Your task to perform on an android device: Open the AllTrails enter the location Gurgaon and show the list of trails in gurgaon
Image 0: 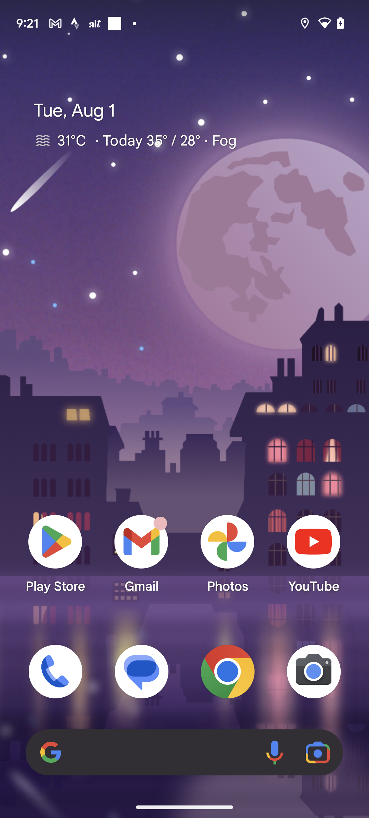
Open the AllTrails
Step 0: open app "AllTrails"
Image 1: 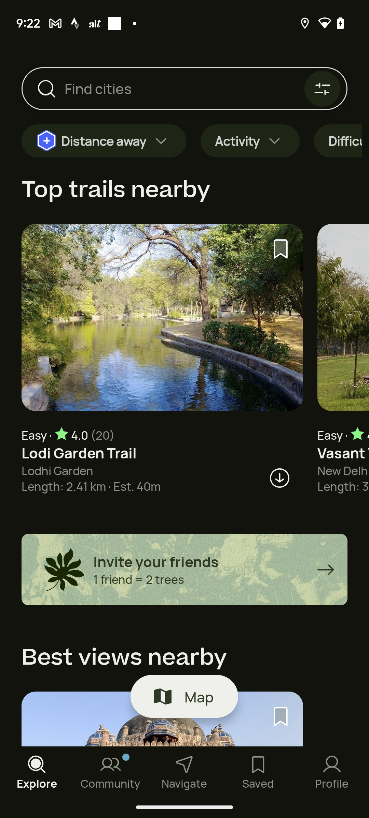
Click on the search bar at the top of the screen 
Step 1: click (197, 88)
Image 2: 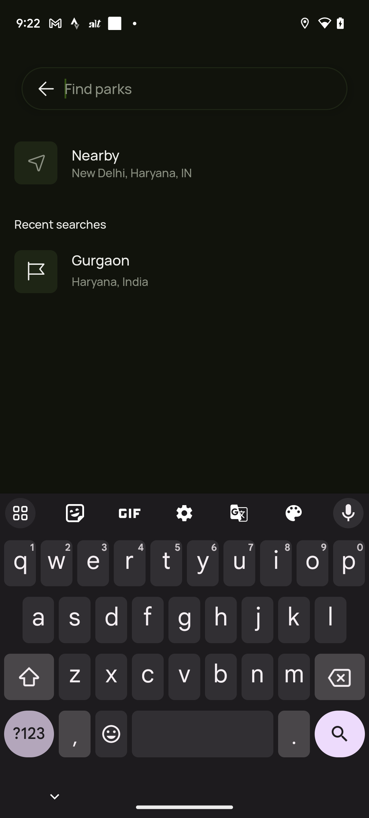
Type gurgaon in search section
Step 2: type "Gurgaon"
Image 4: 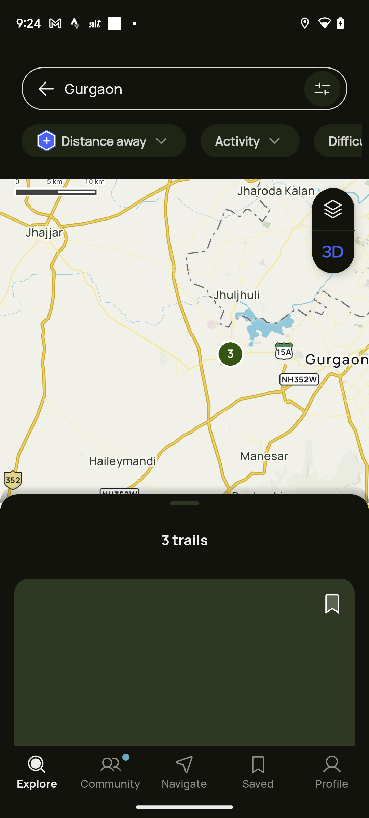
Swipe up on the 3 trails
Step 4: scroll down
Image 5: 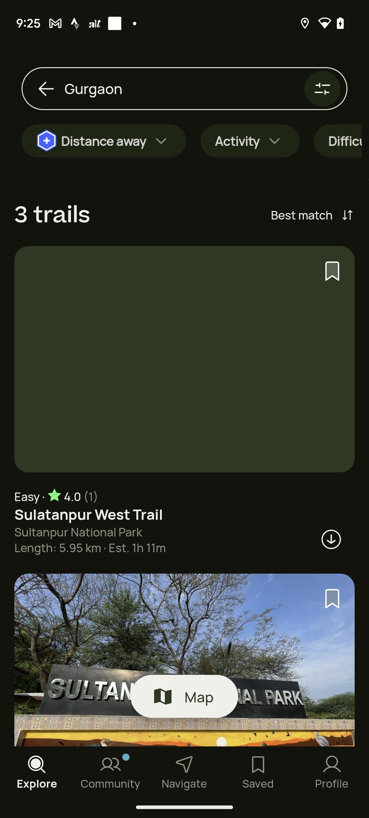
Swipe up on the 3 trails
Step 5: scroll down
Image 6: 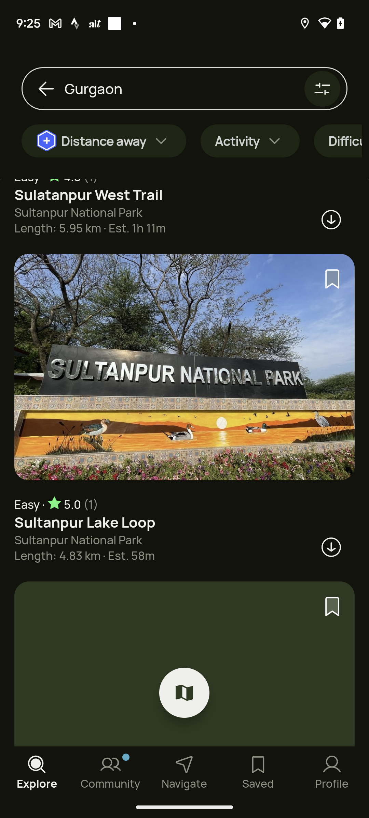
Swipe up on the 3 trails
Step 6: scroll down